Your task to perform on an android device: open the Starva app & start tracking the Trail running activity
Image 0: 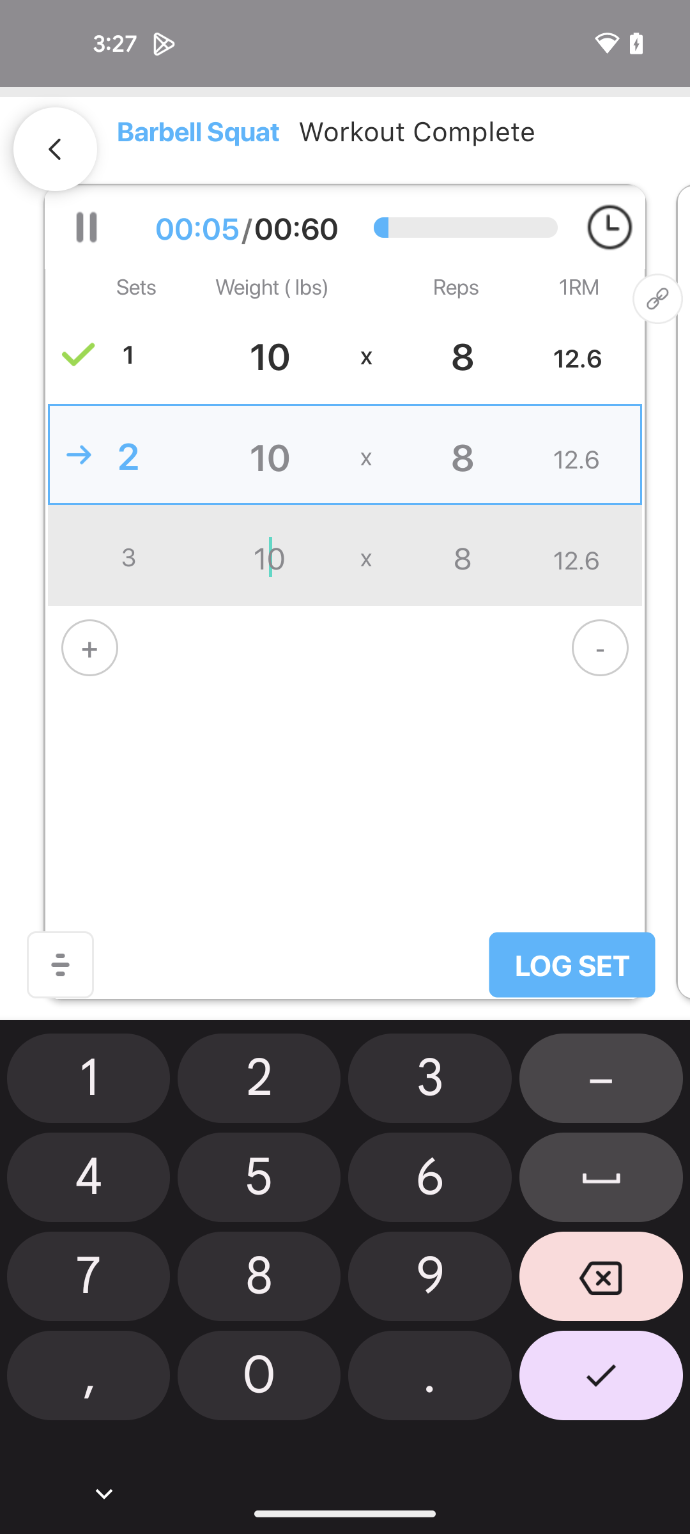
Open the Starva app
Step 0: open app "Strava"
Image 1: 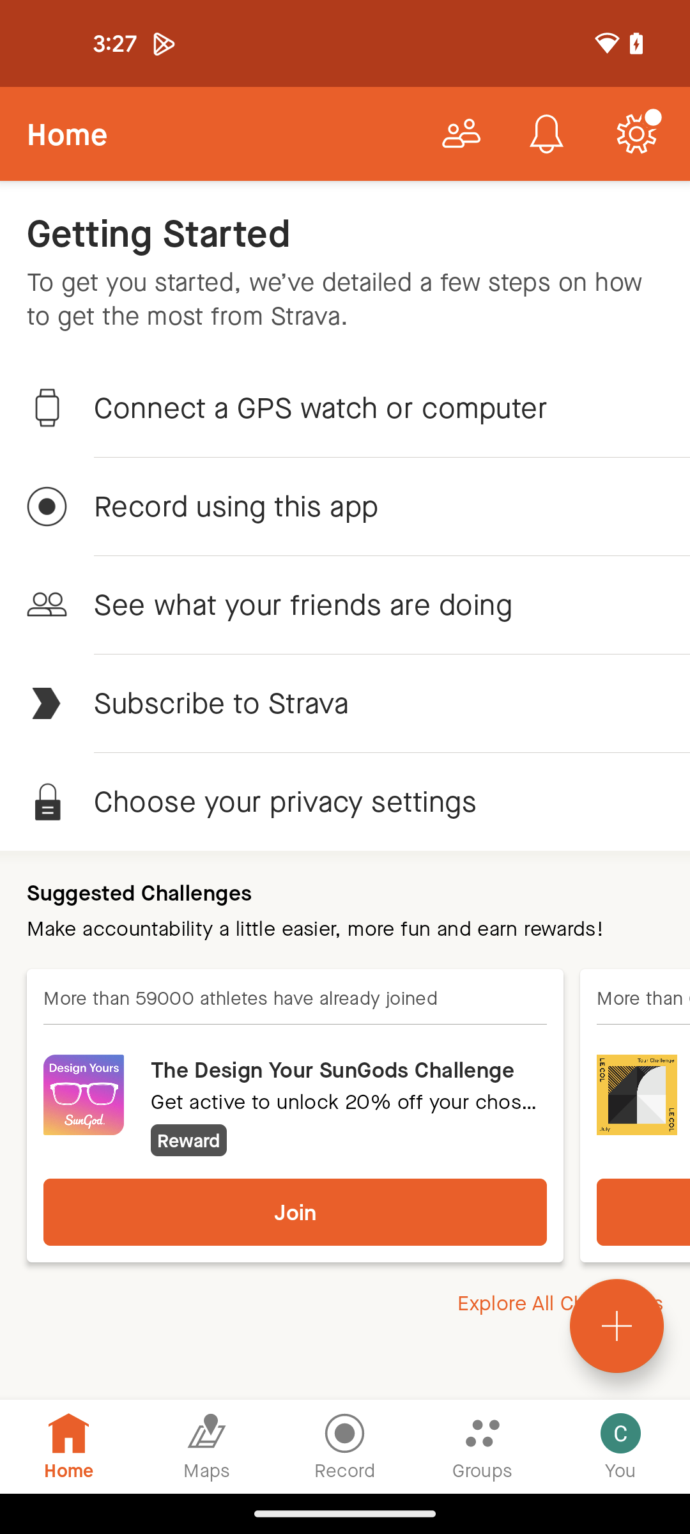
Click on Record button at the bottom of the screen
Step 1: click (345, 1446)
Image 2: 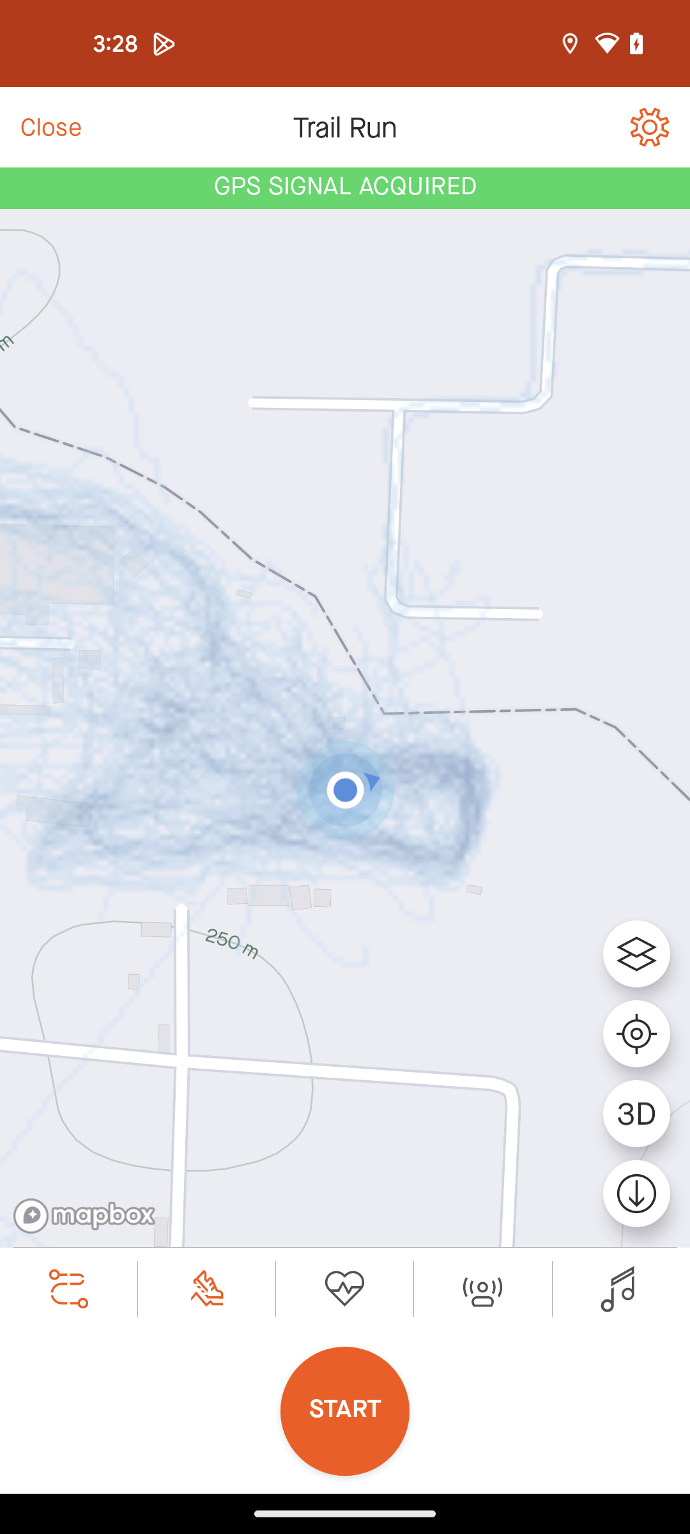
Click on the START button
Step 2: click (345, 1411)
Image 3: 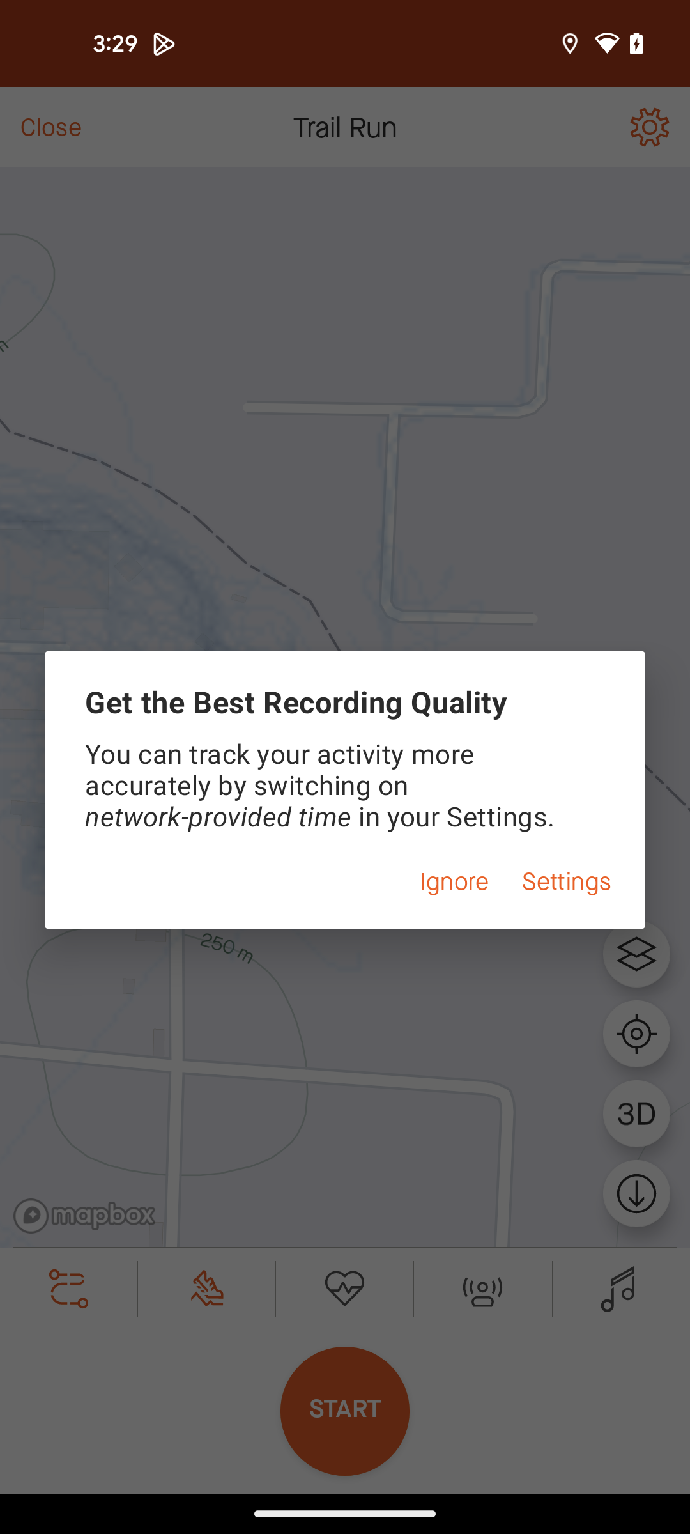
Click on Ignore
Step 3: click (454, 881)
Image 4: 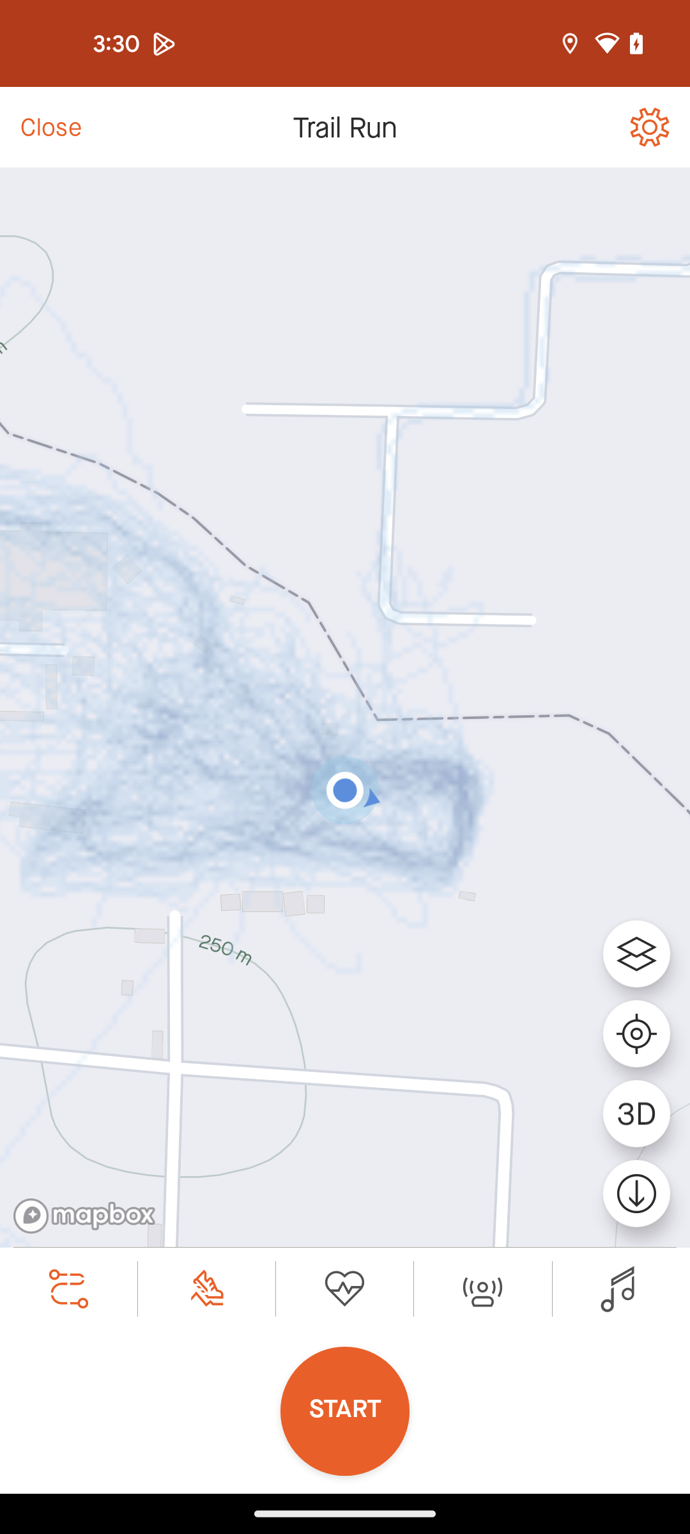
Click on START button at the bottom of the screen
Step 4: click (345, 1411)